Your task to perform on an android device: add text welcome to the slide in Zoho Show
Image 0: 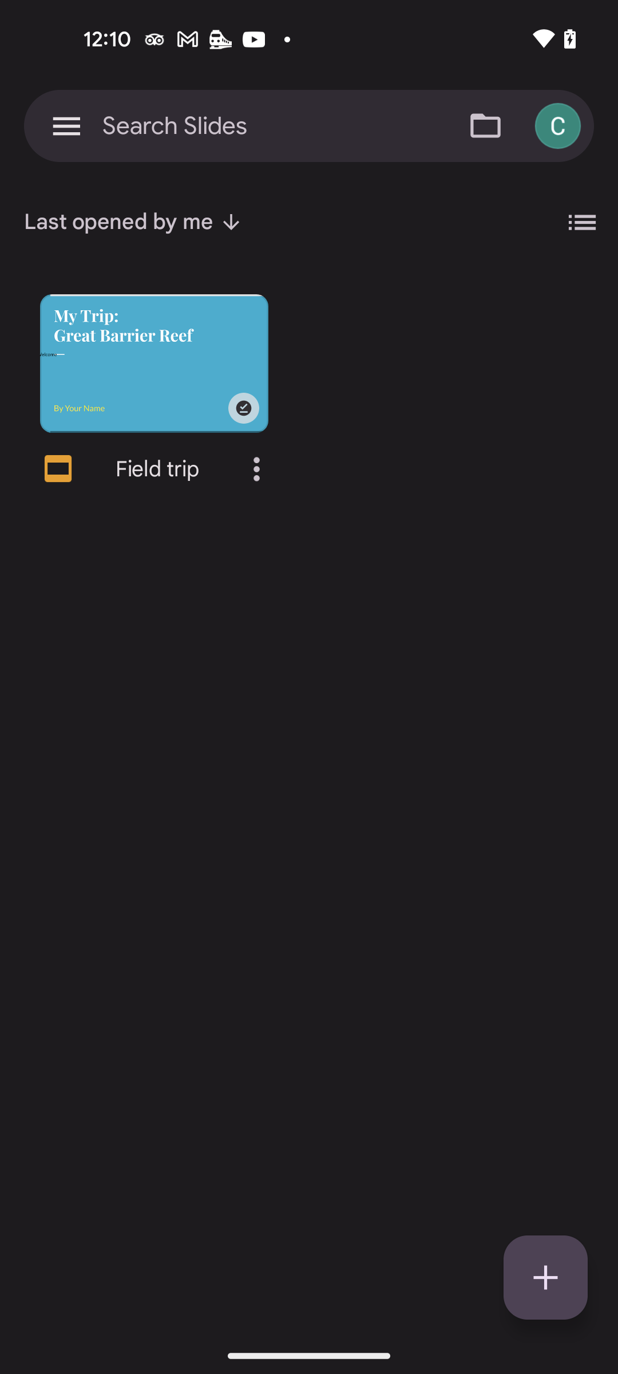
Open Zoho Show app
Step 0: open app "Show"
Image 1: 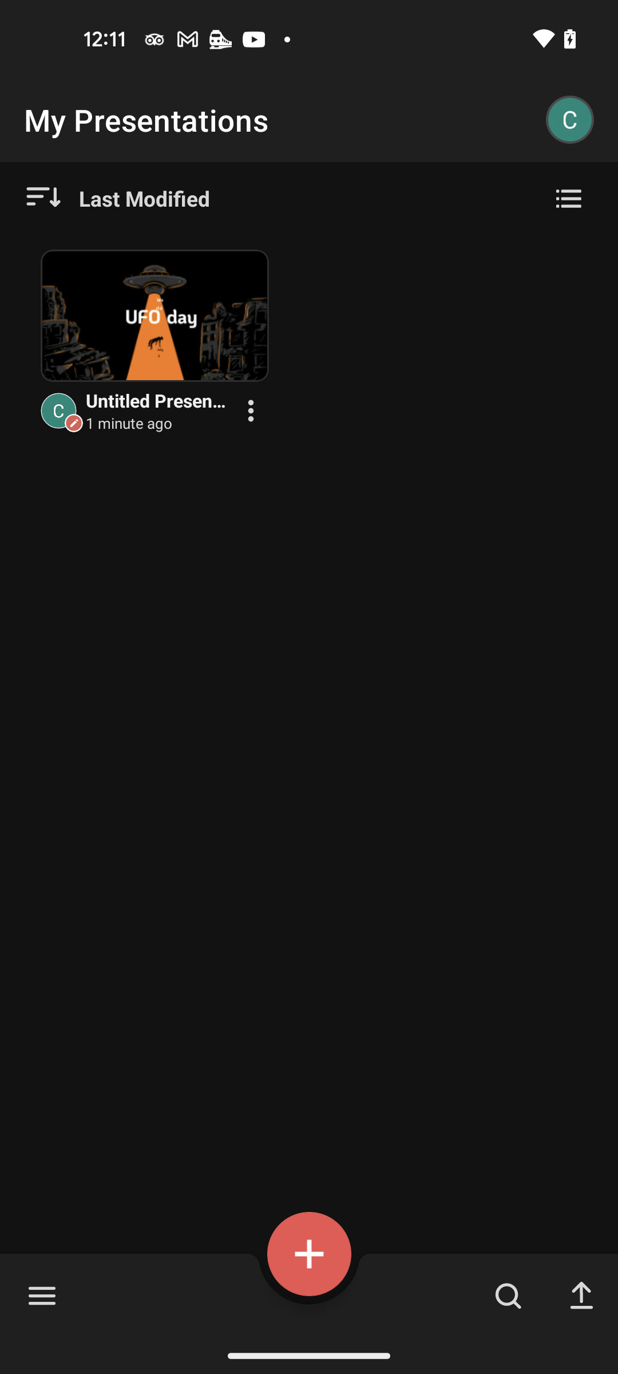
Click on Untitled slide
Step 1: click (154, 350)
Image 3: 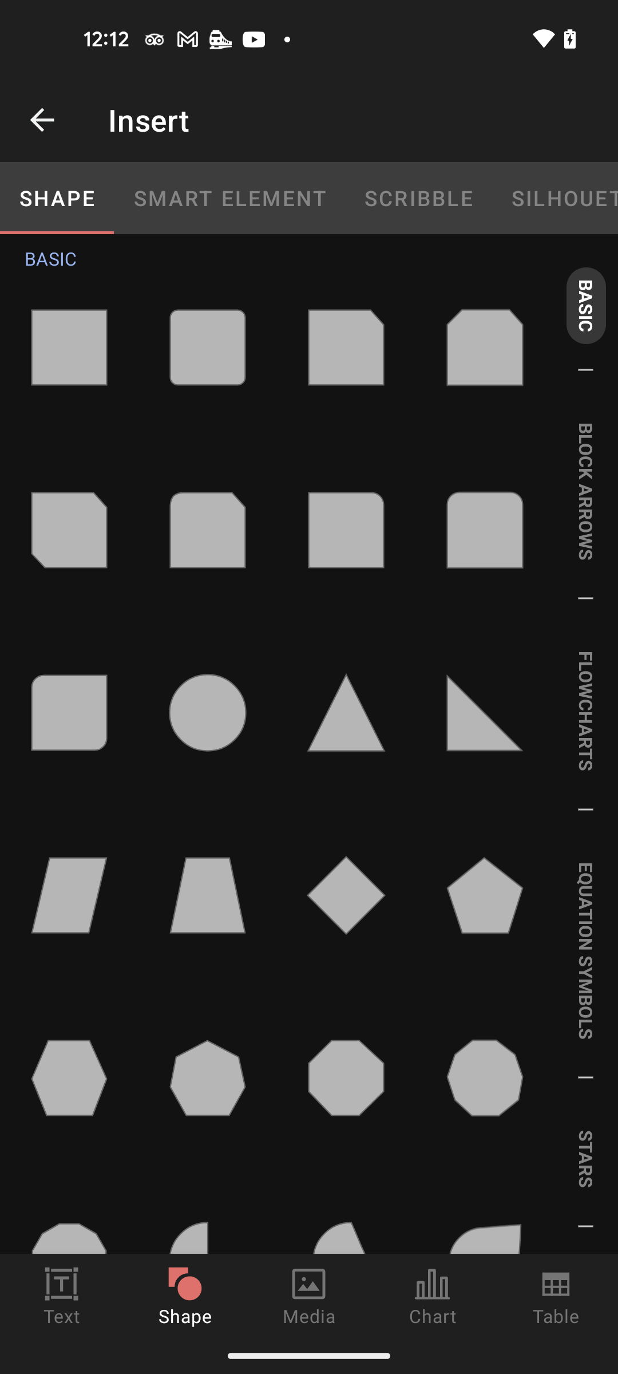
Click on Text section at the bottom left corner
Step 3: click (62, 1296)
Image 4: 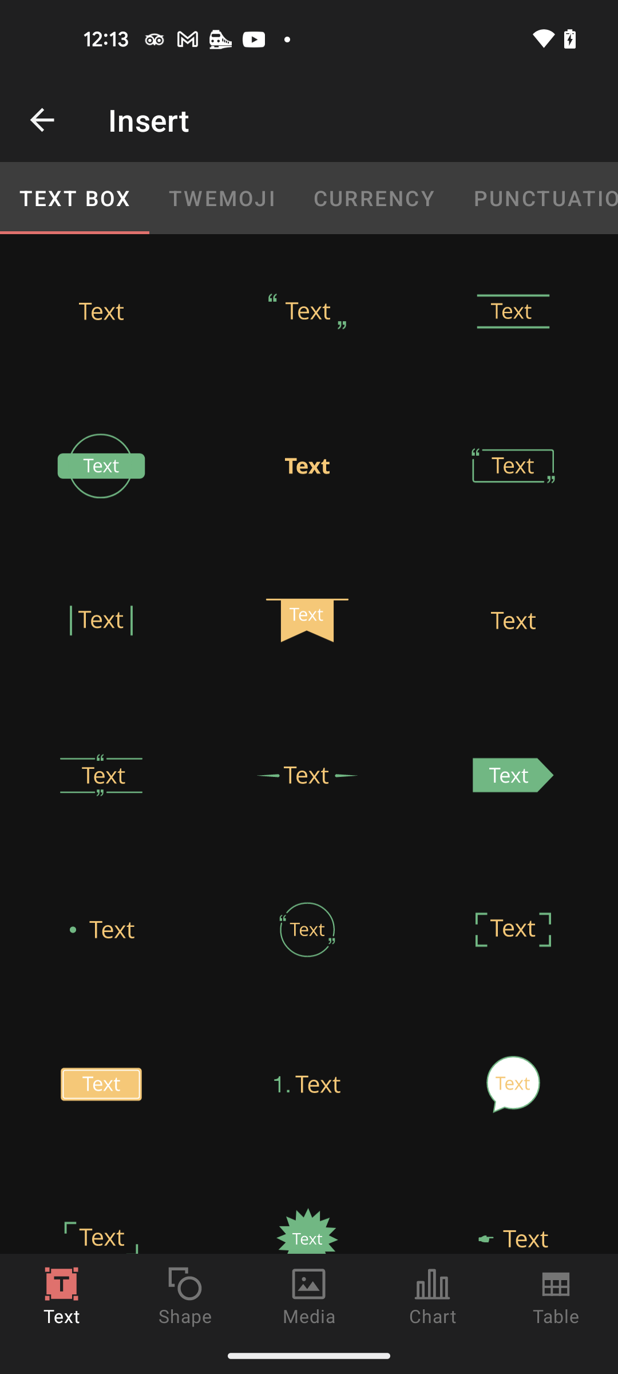
Click on 8th text image
Step 4: click (307, 621)
Image 5: 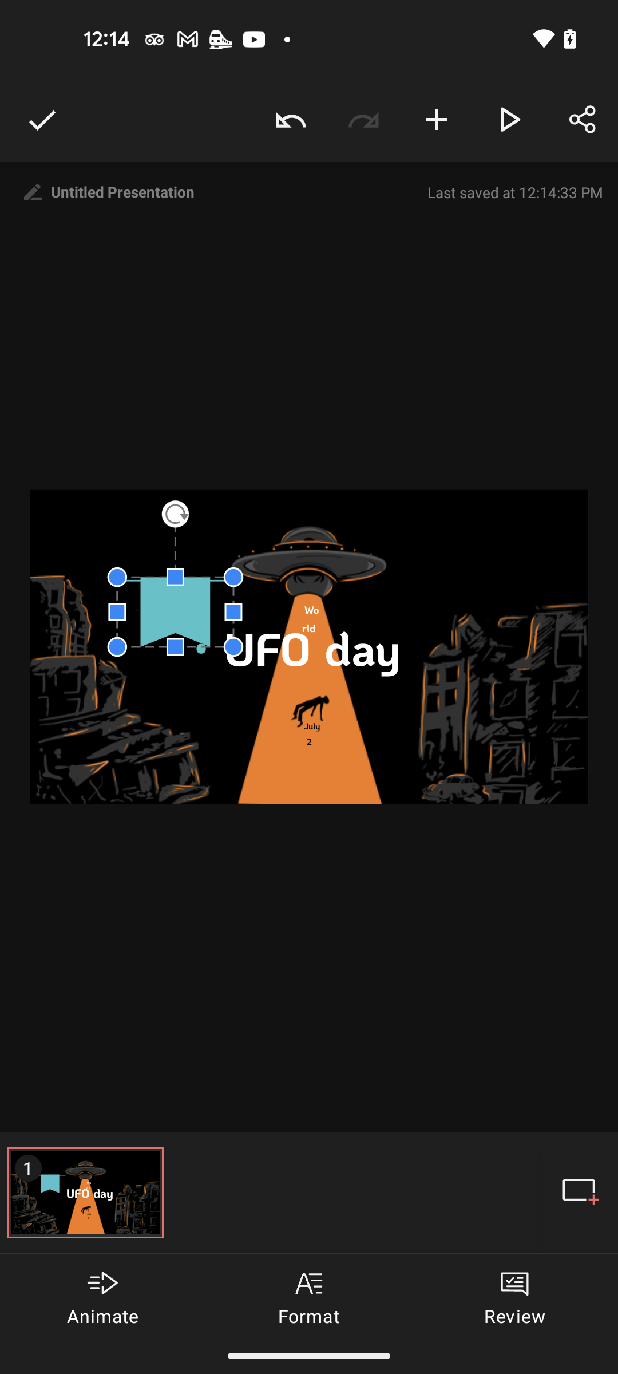
add text Welcome
Step 5: type "Welcome"
Image 6: 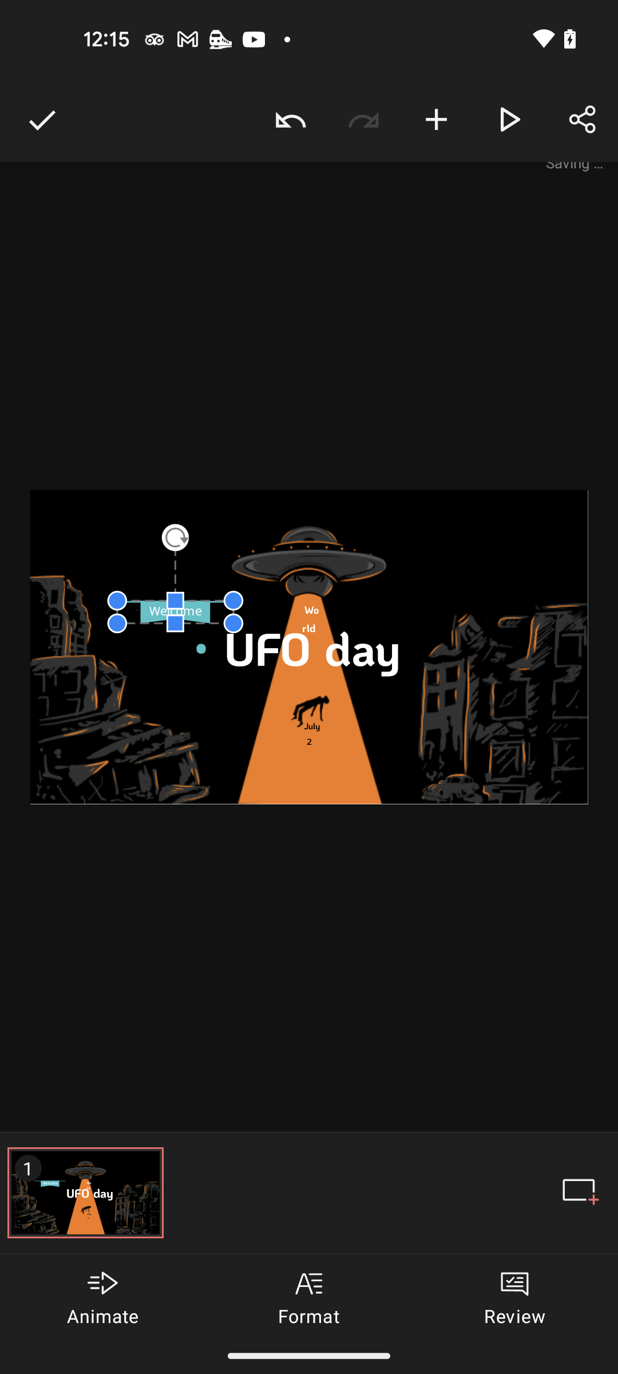
Click on the Tick icon at the top left corner
Step 6: click (42, 120)